Your task to perform on an android device: Delete the Note invitation Link  
Image 0: 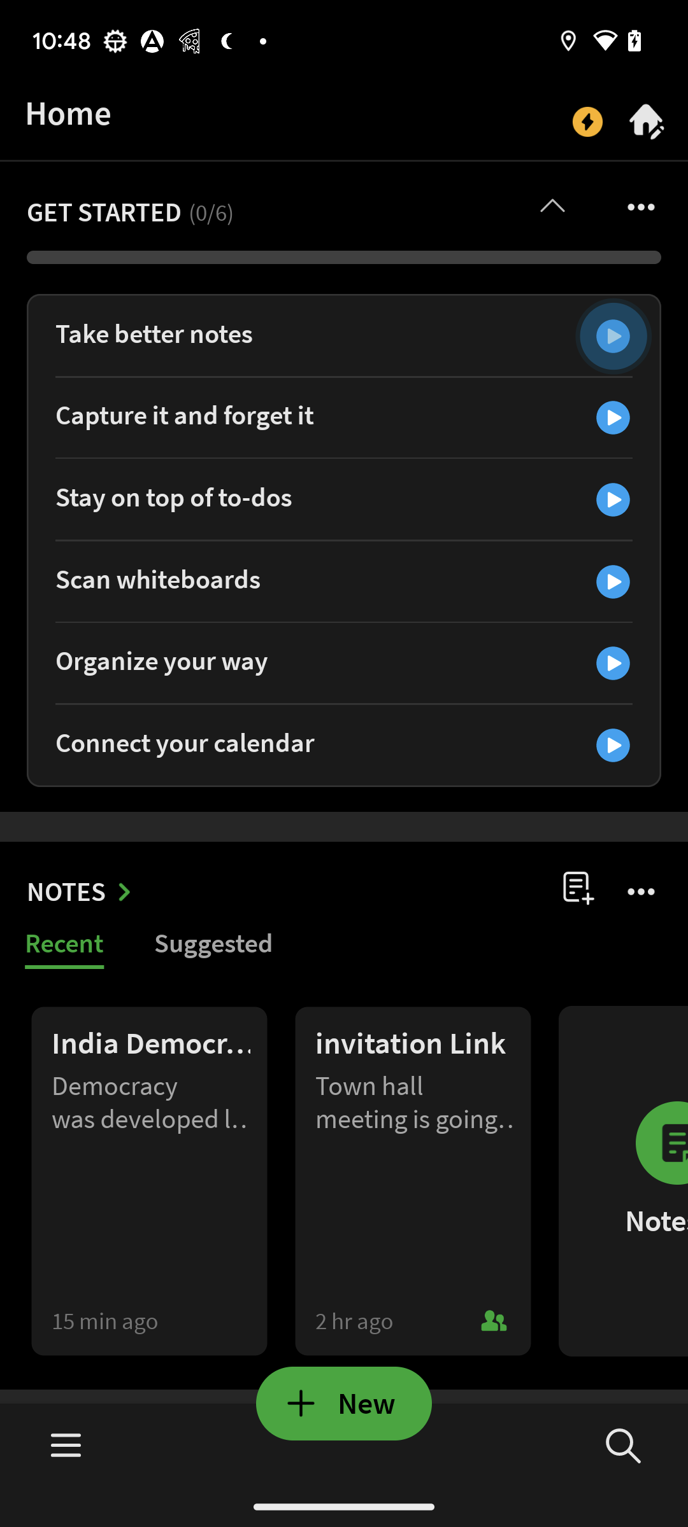
click on the invitation link at the bottom of the screen
Step 0: click (415, 1180)
Image 1: 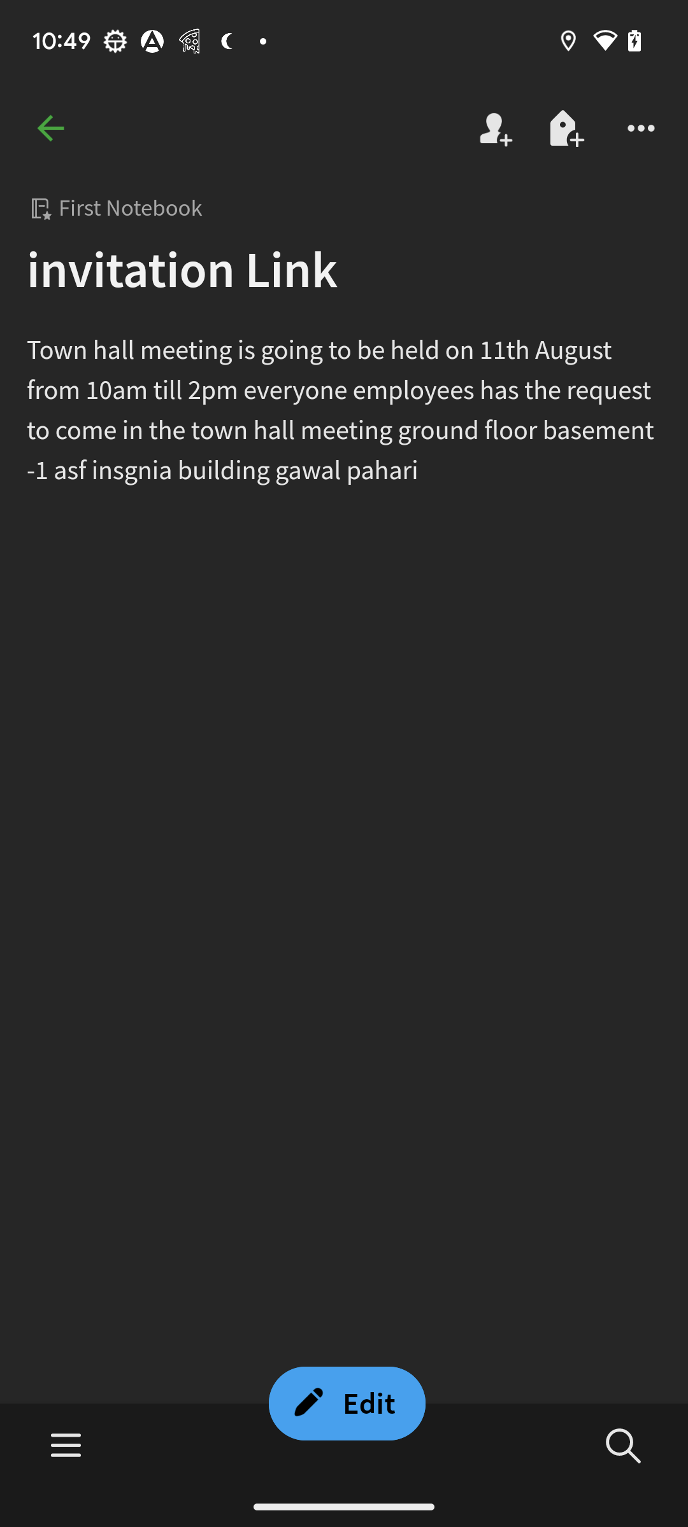
click on the three dots at the top right corner of the screen
Step 1: click (641, 128)
Image 2: 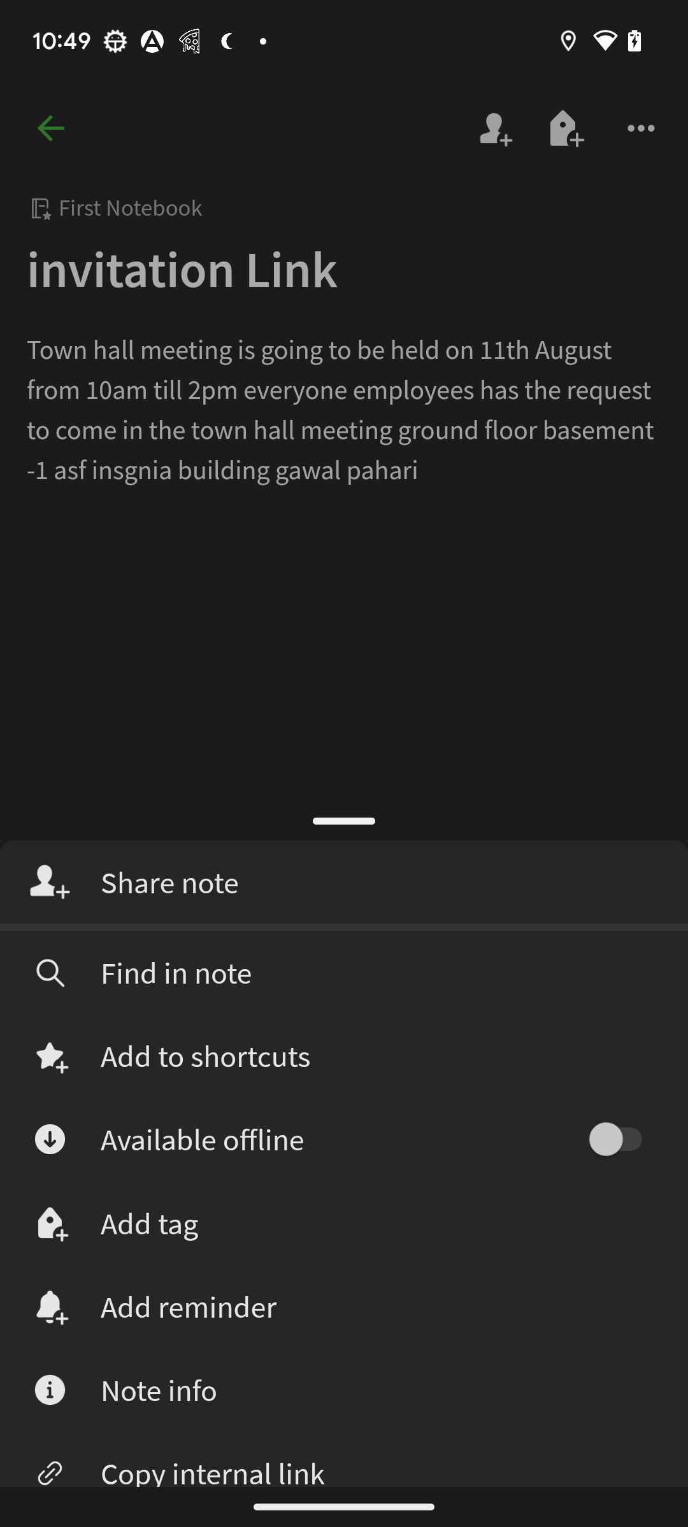
swipe up to view the delete option
Step 2: scroll down
Image 3: 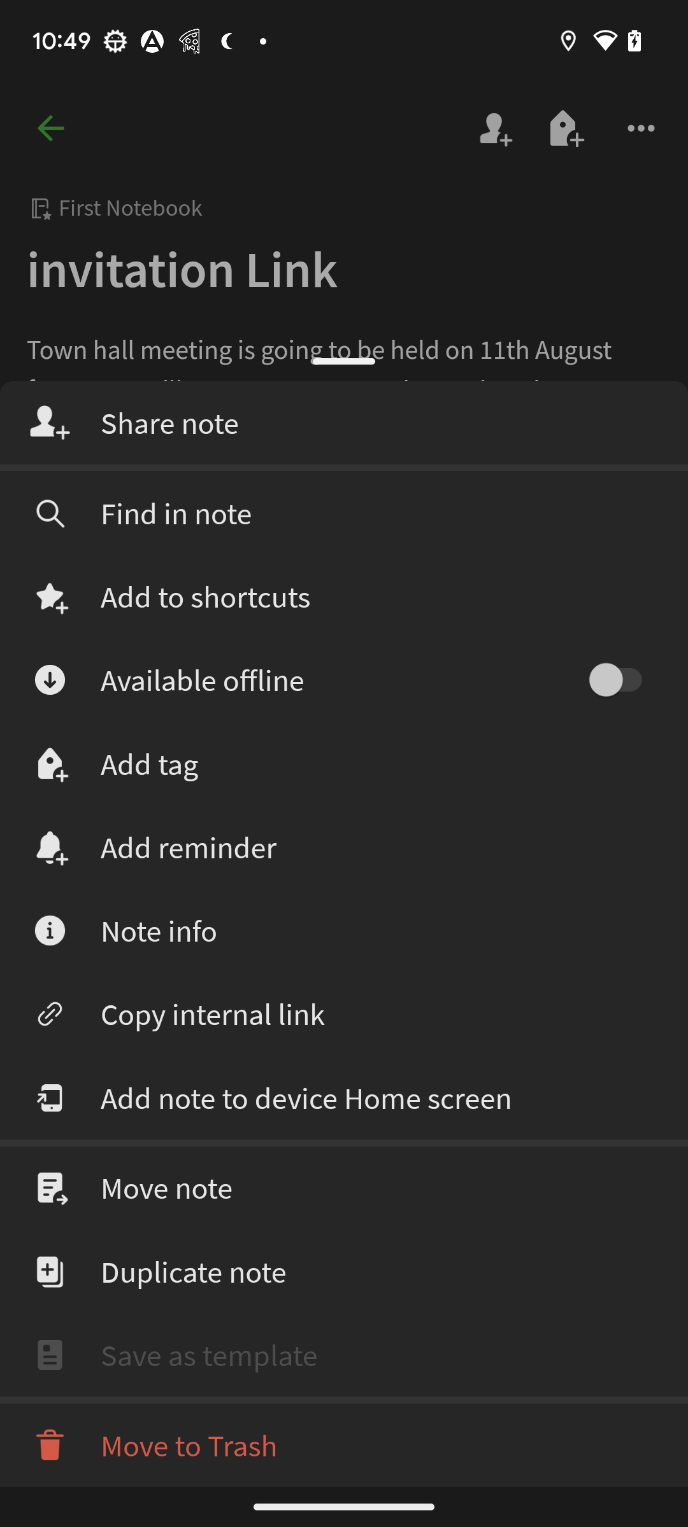
click on the move to trash button
Step 3: click (189, 1445)